Your task to perform on an android device: "I am planning for my next hiking trail near Michigan so I want to watch a vlog about Michigan trails on YouTube.
Image 0: 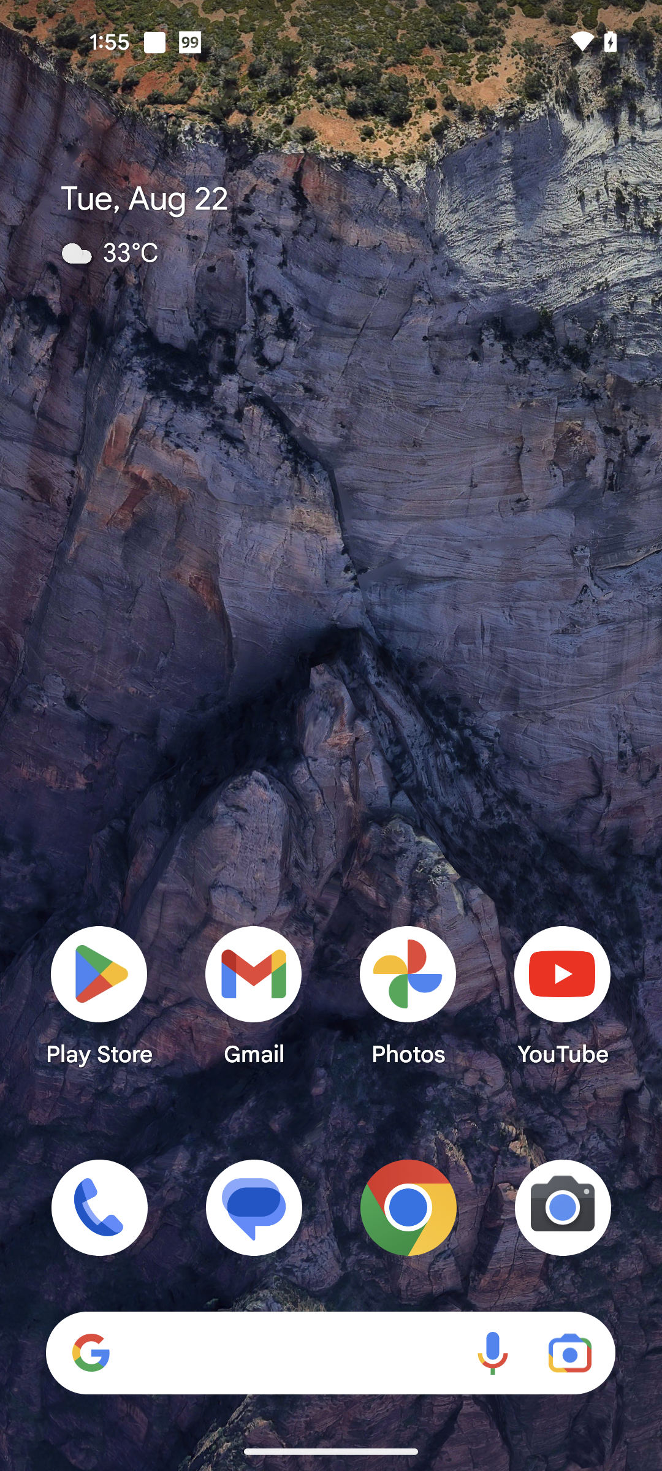
Open Youtube app
Step 0: open app "YouTube"
Image 1: 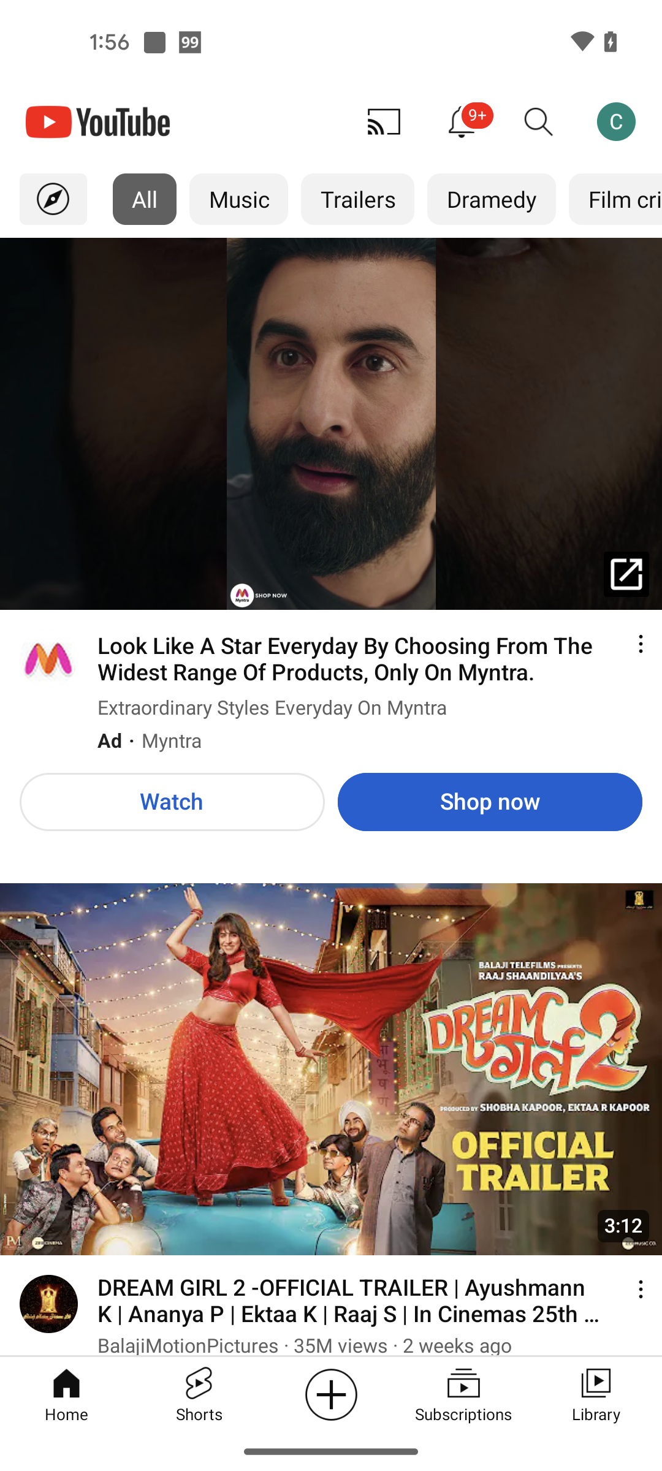
Click on the search icon
Step 1: click (539, 122)
Image 2: 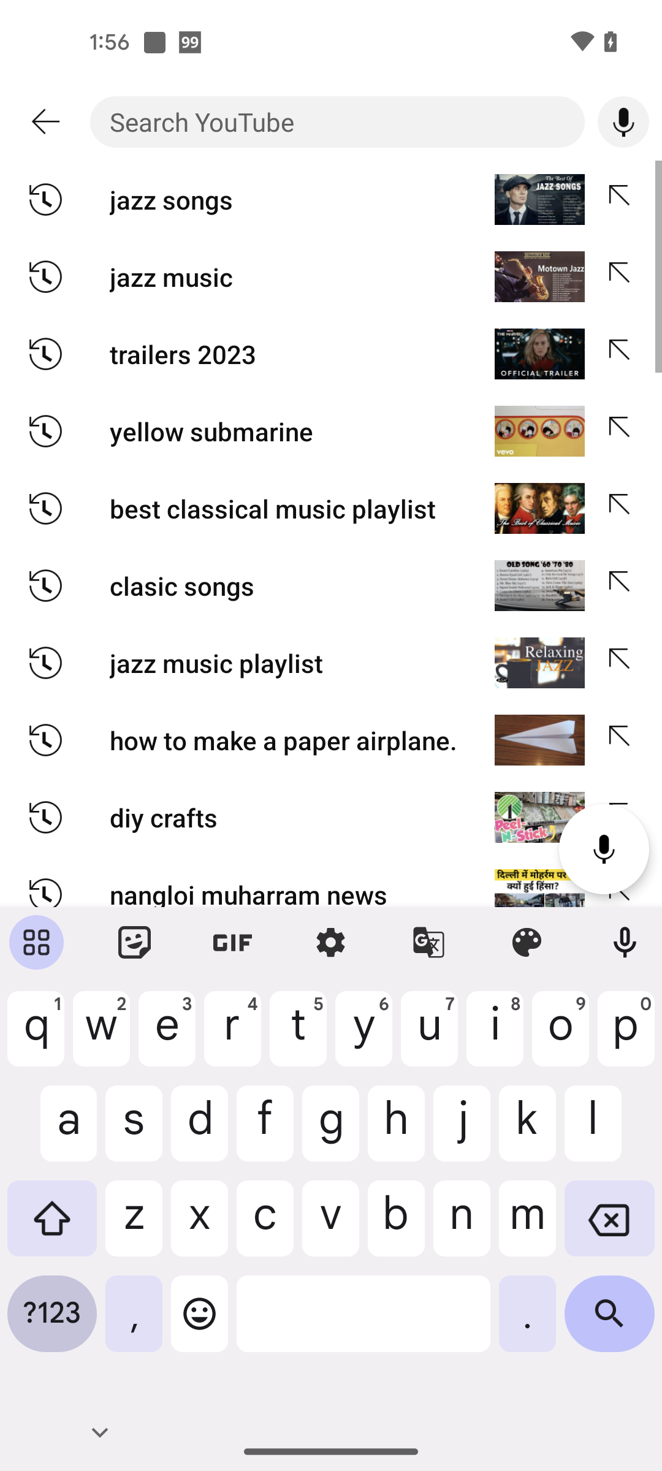
Search for Vlog about Michigan trails
Step 2: type "Michigan Trails"
Image 3: 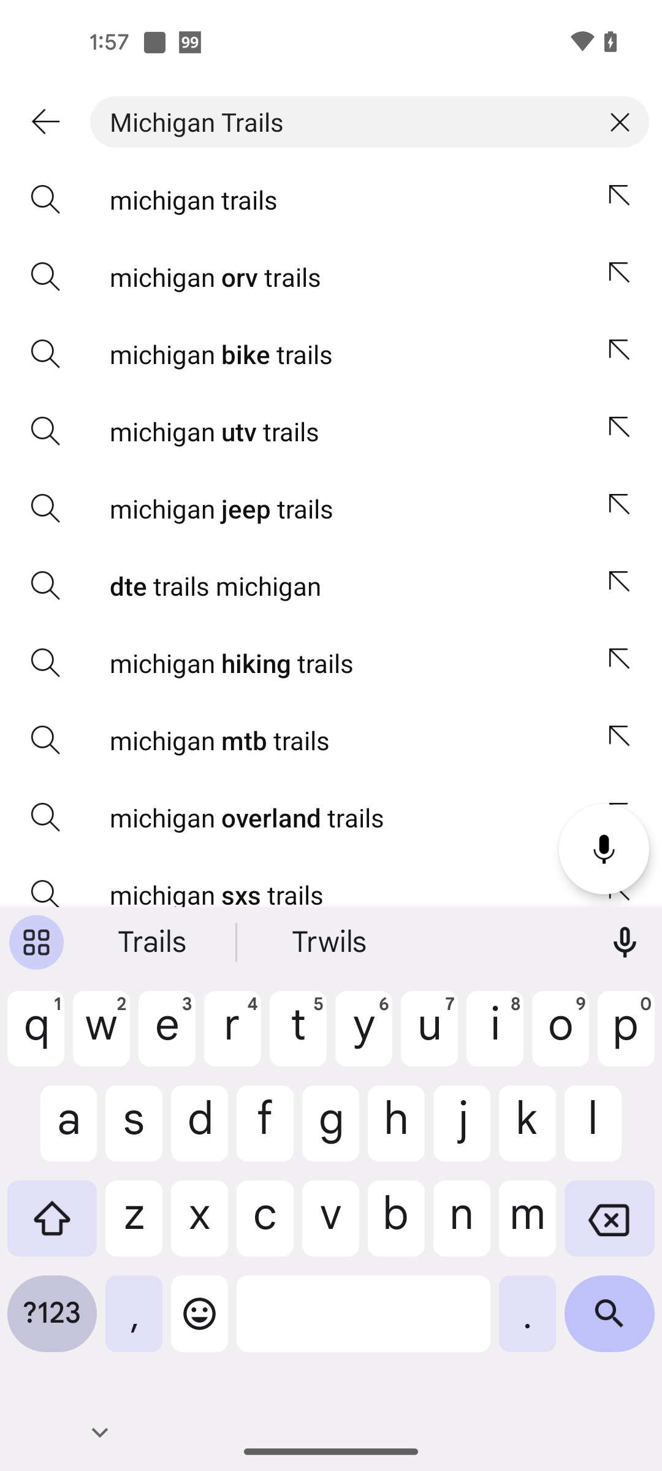
Click on the search icon at the bottom right corner of the screen
Step 3: click (609, 1323)
Image 4: 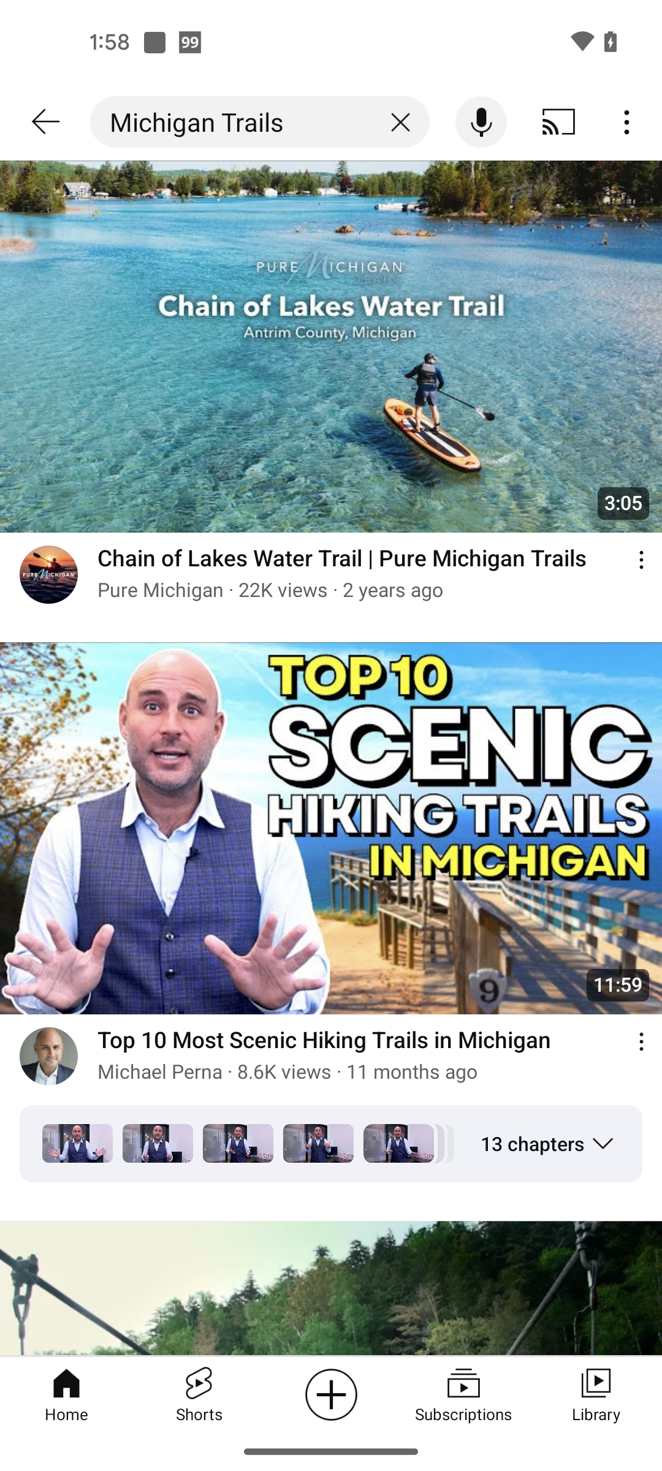
Swipe up
Step 4: scroll down